Your task to perform on an android device: Now I have become an expert in cycling and I want to take a challenge and set a goal for myself. I decided to set a goal in the Strava app for me to ride a bike for a total of 600 km.
Image 0: 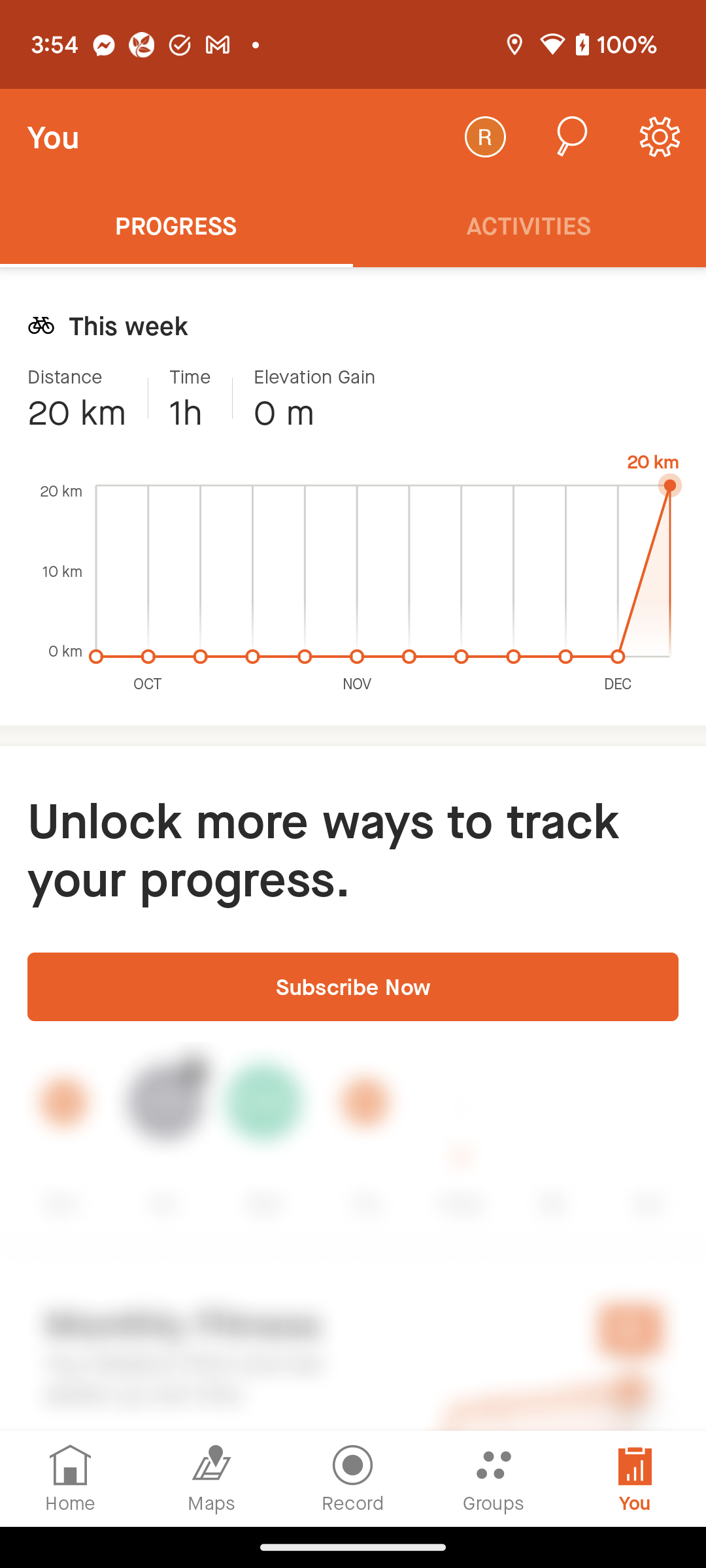
Click on the Group tab at the bottom of the screen to view the challenge option.
Step 0: click (494, 1478)
Image 1: 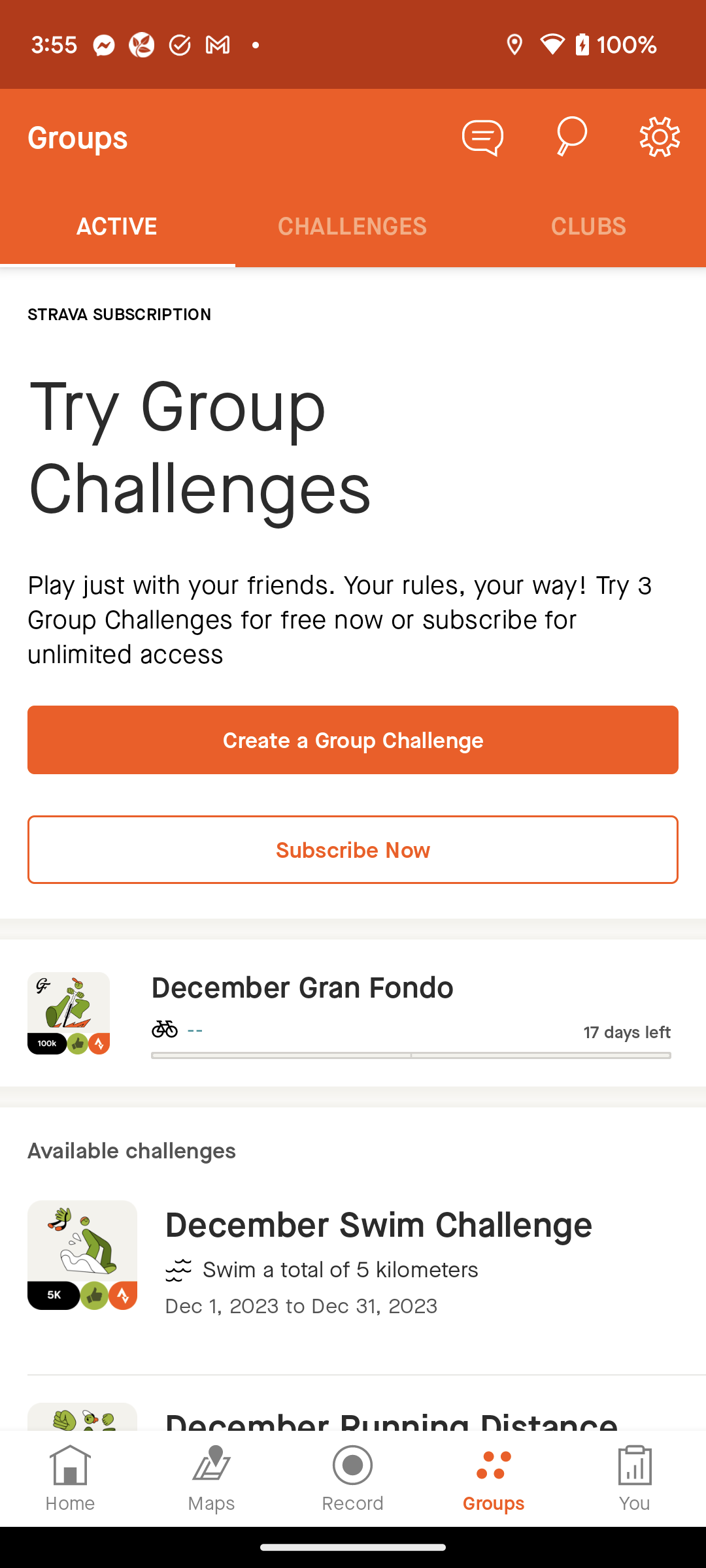
Click on the Challenges tab at the top of the screen to set the goal.
Step 1: click (352, 225)
Image 2: 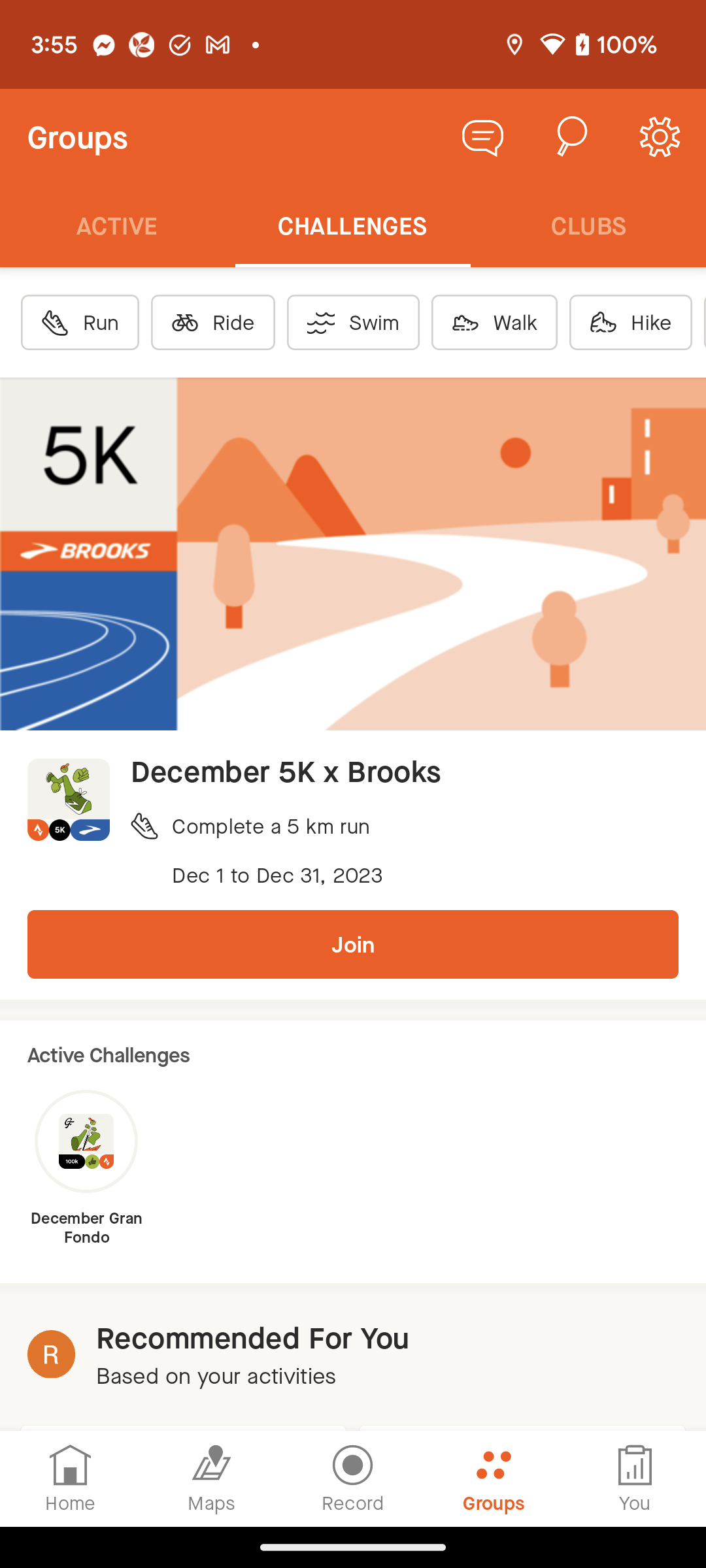
Click on the Ride option to select the ride goal.
Step 2: click (233, 322)
Image 3: 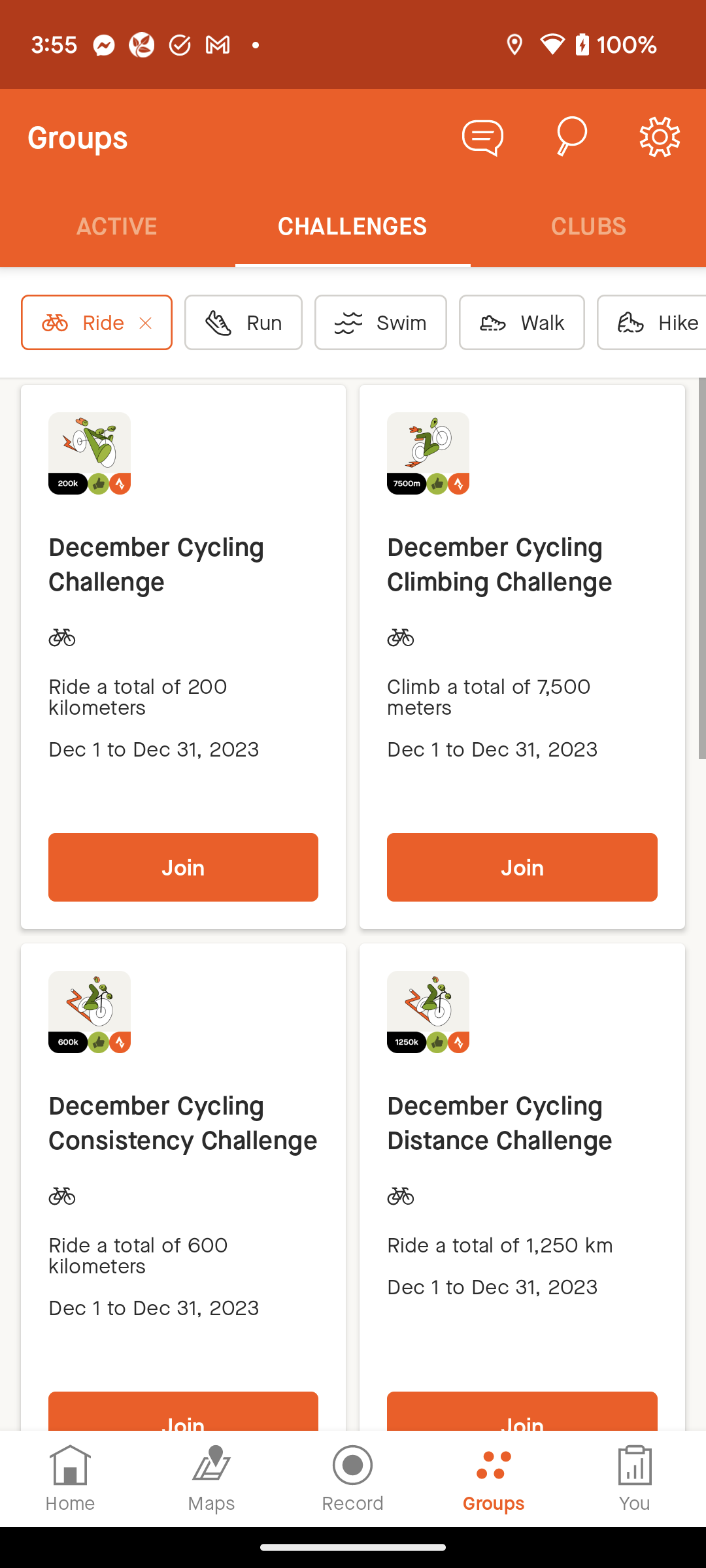
Scroll down to view the 600 km ride goal.
Step 3: scroll down